Your task to perform on an android device: Since it seems fantastic from the cover, I want to read the book "A Heart That Works" on the Google Play Books & Audiobooks app.
Image 0: 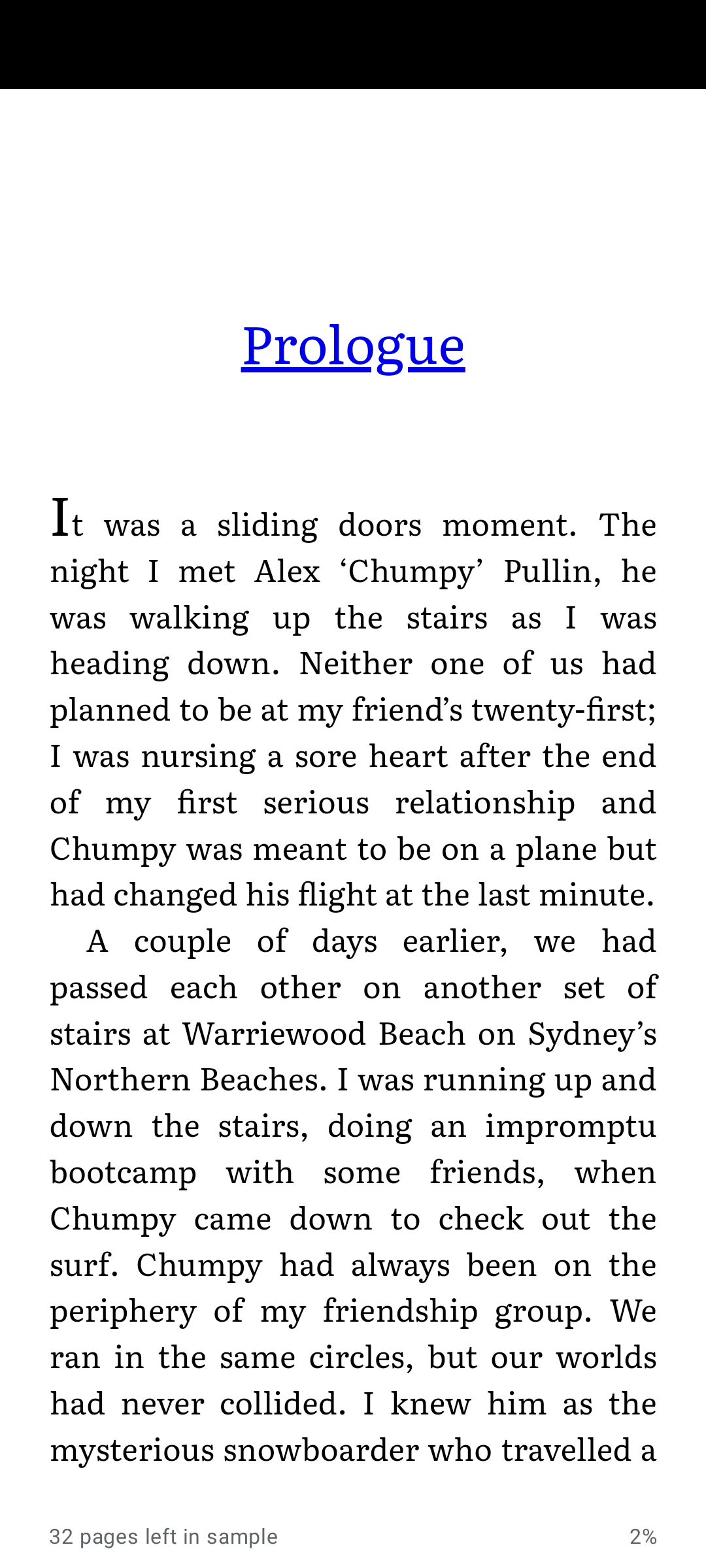
Swipe left to read more pages
Step 0: scroll right
Image 1: 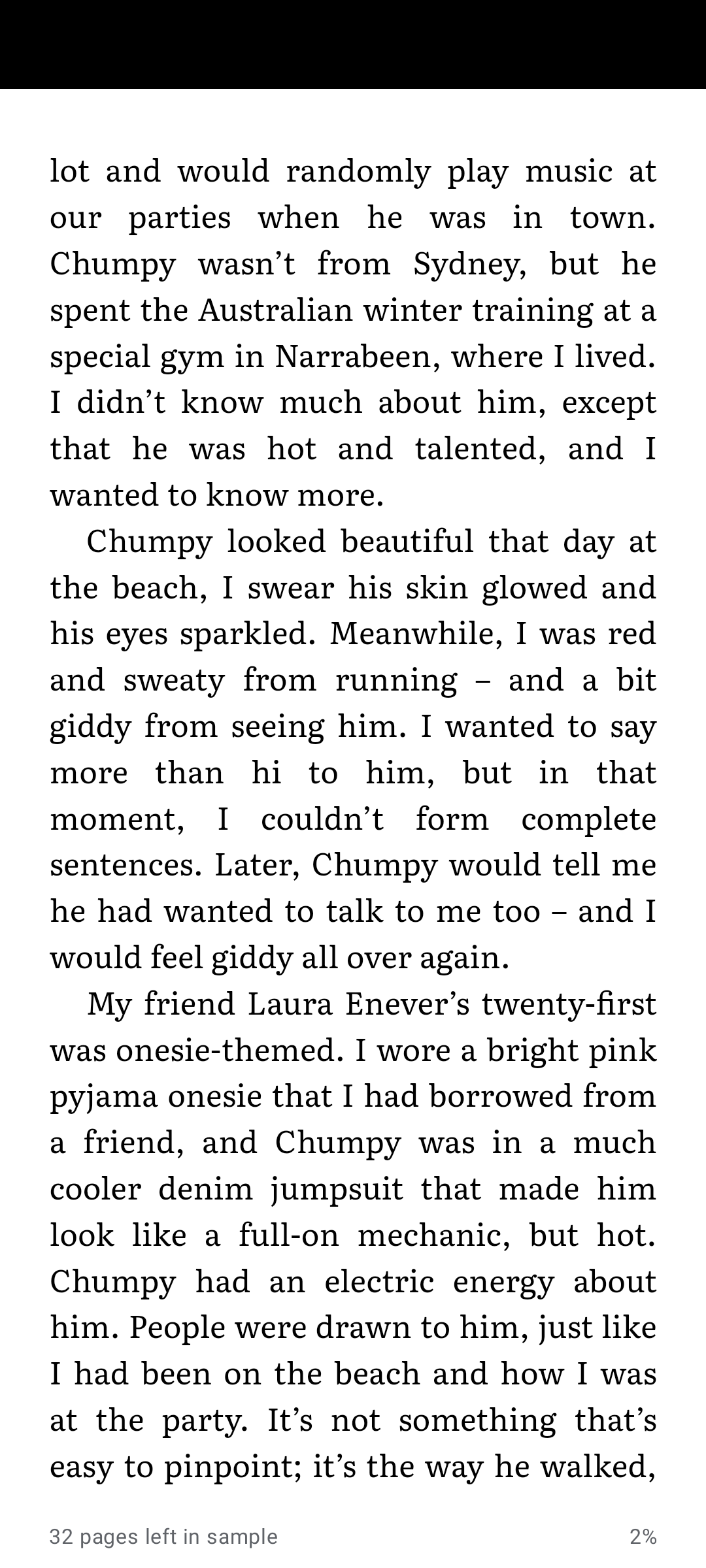
Swipe left to read more pages
Step 1: scroll right
Image 2: 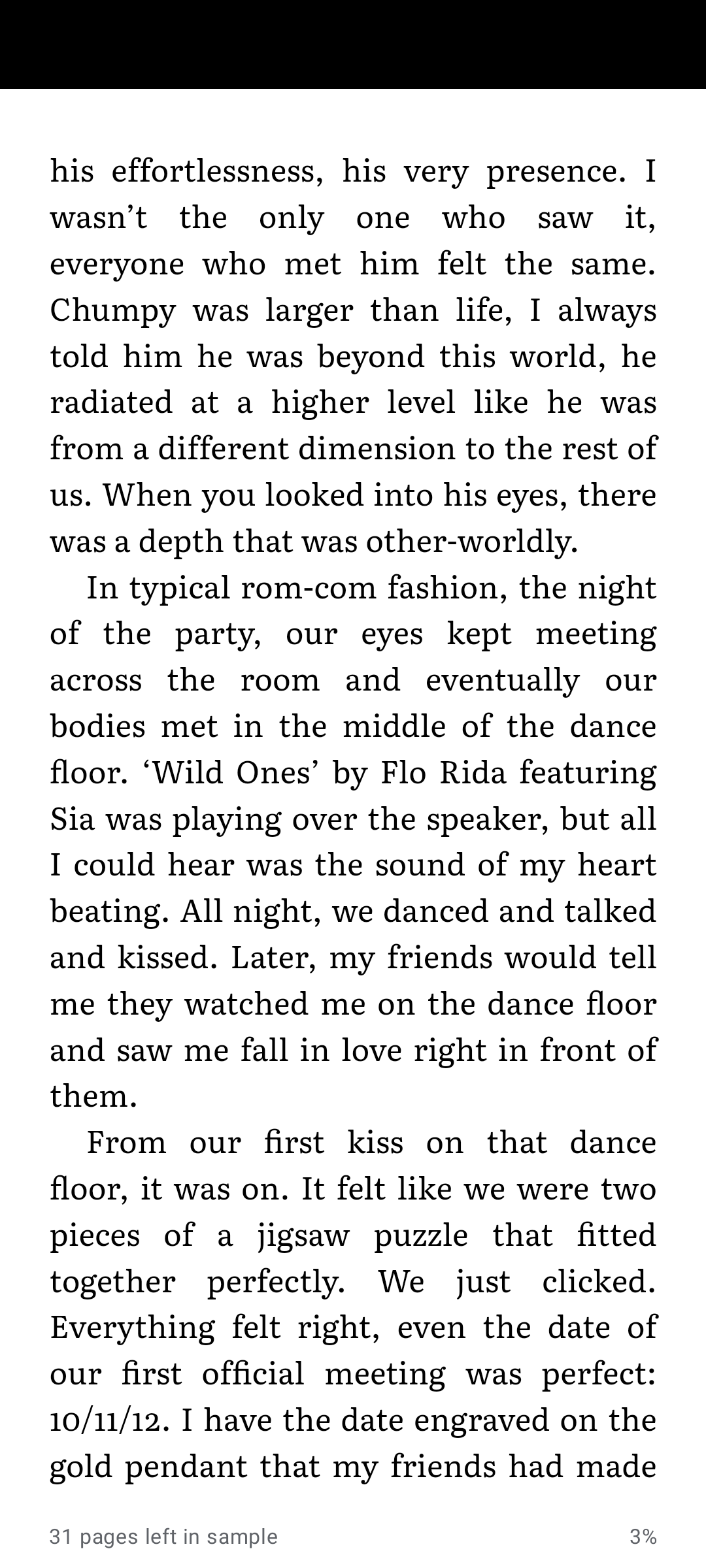
Swipe left to read more pages
Step 2: scroll right
Image 3: 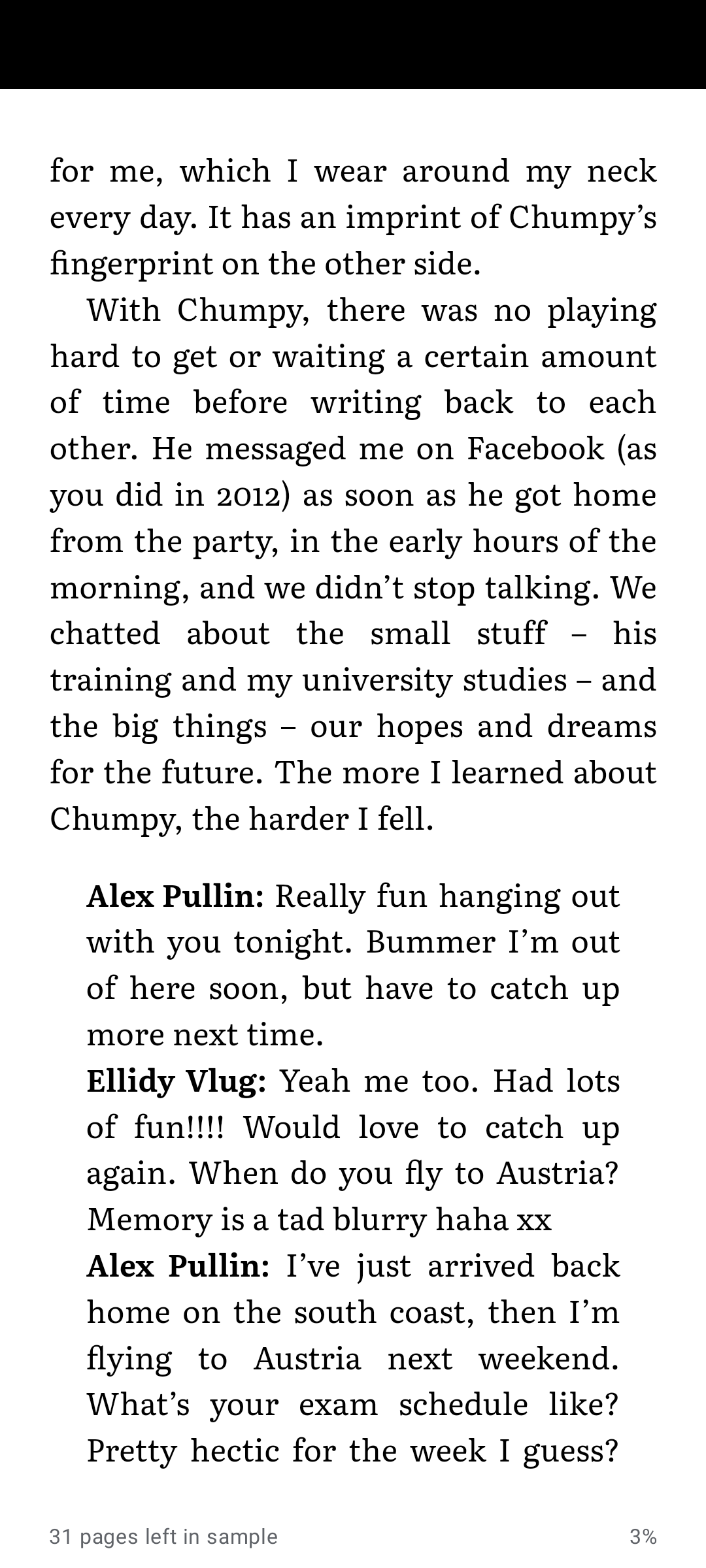
Swipe left to read more pages
Step 3: scroll right
Image 4: 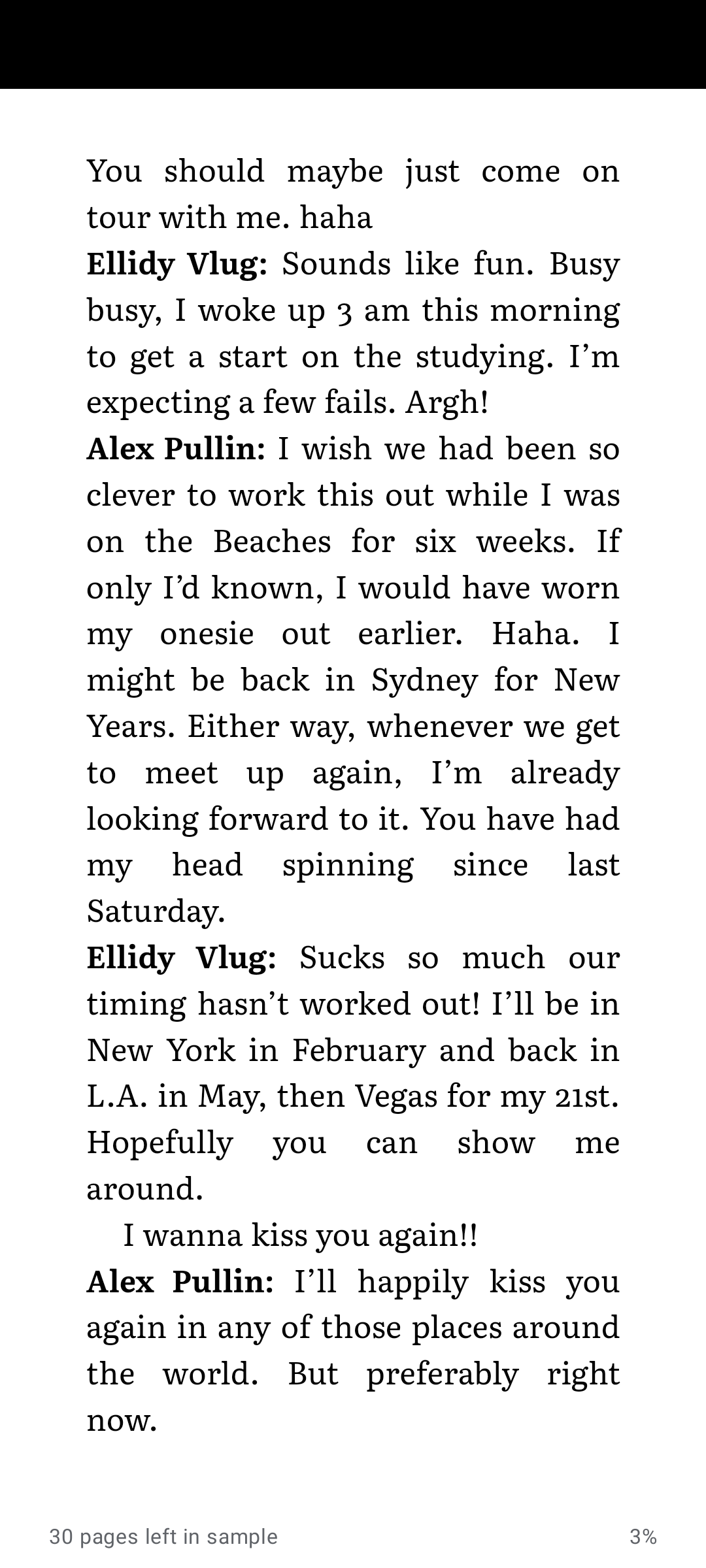
Swipe left to read more pages
Step 4: scroll right